Your task to perform on an android device: I want to know how much 500 US dollars will be changed to the Japanese Yen (JPY) on the ClevCal app because I have some Japanese Yen in cash.
Image 0: 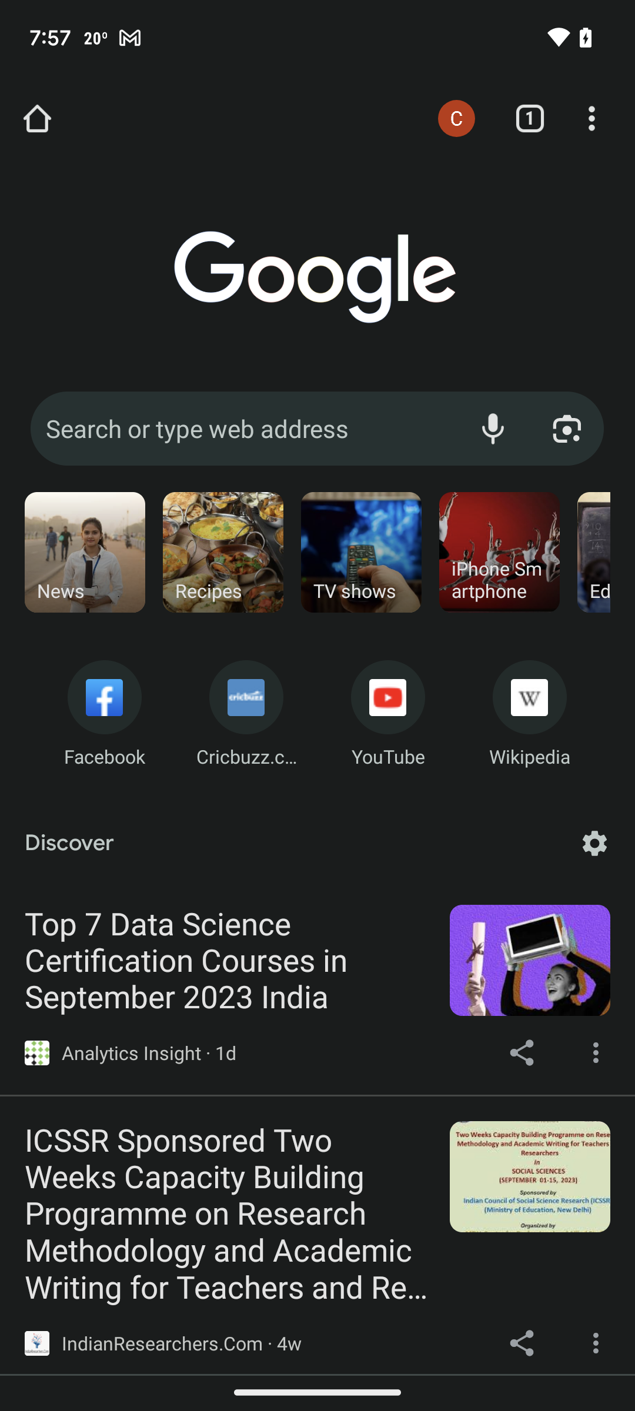
Open the ClevCal app
Step 0: open app "ClevCalc"
Image 2: 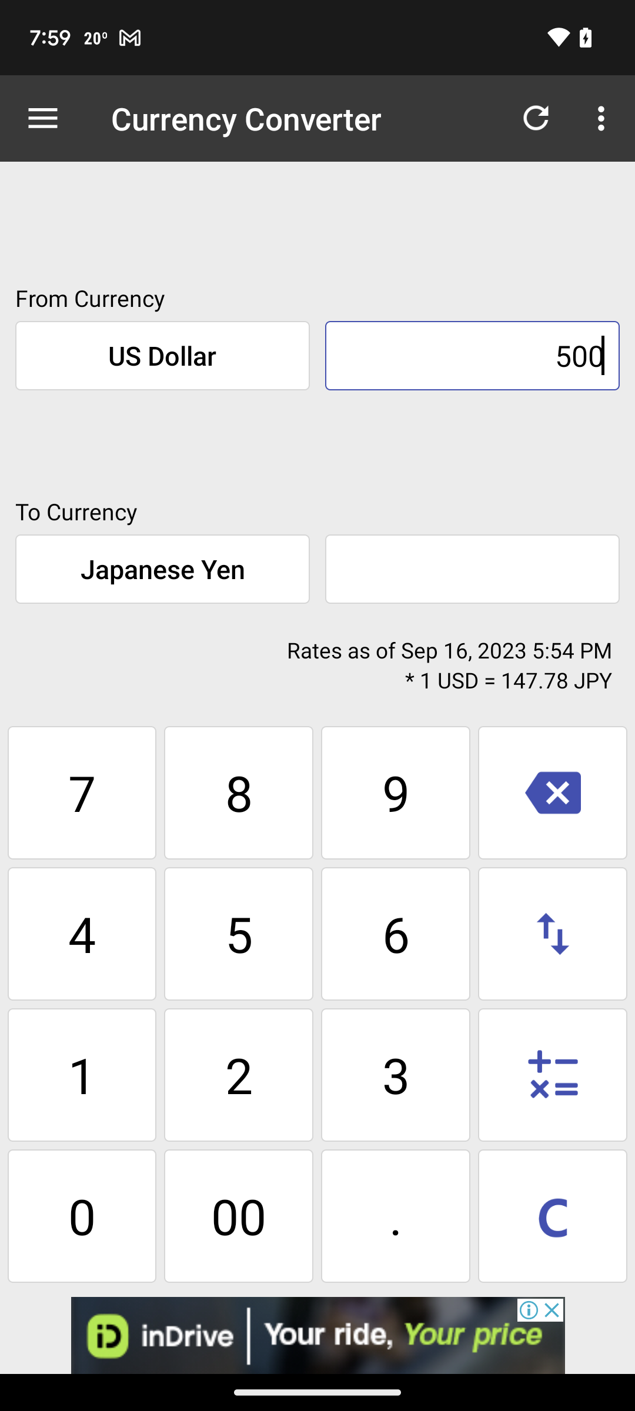
Enter the currency amount "500"
Step 2: wait